Your task to perform on an android device: add the PUMA x NANAMICA Clyde GORE-TEX shoe to the Wishlist in the PUMA app .
Image 0: 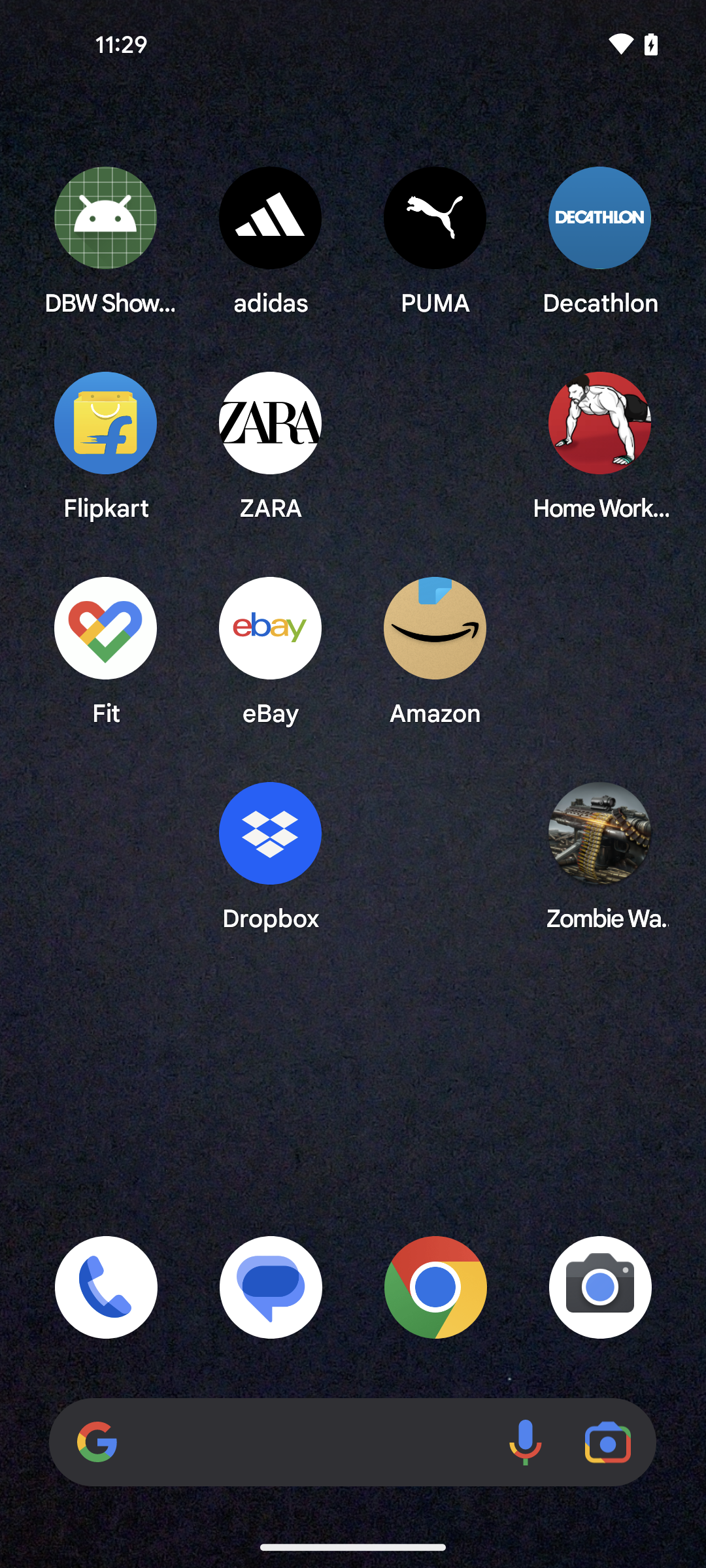
Open the PUMA app
Step 0: open app "PUMA"
Image 1: 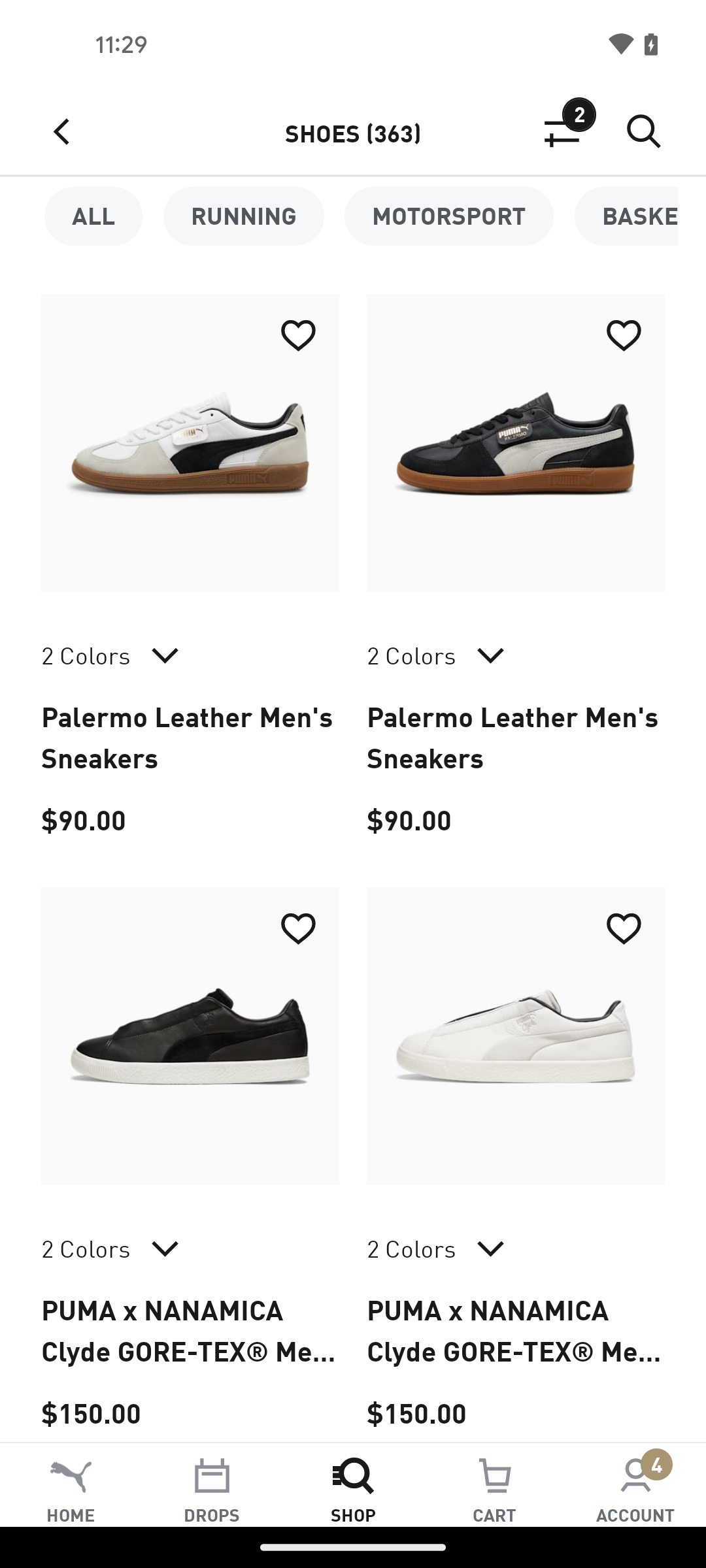
Click on the heart icon of the third shoe
Step 1: click (190, 1036)
Image 2: 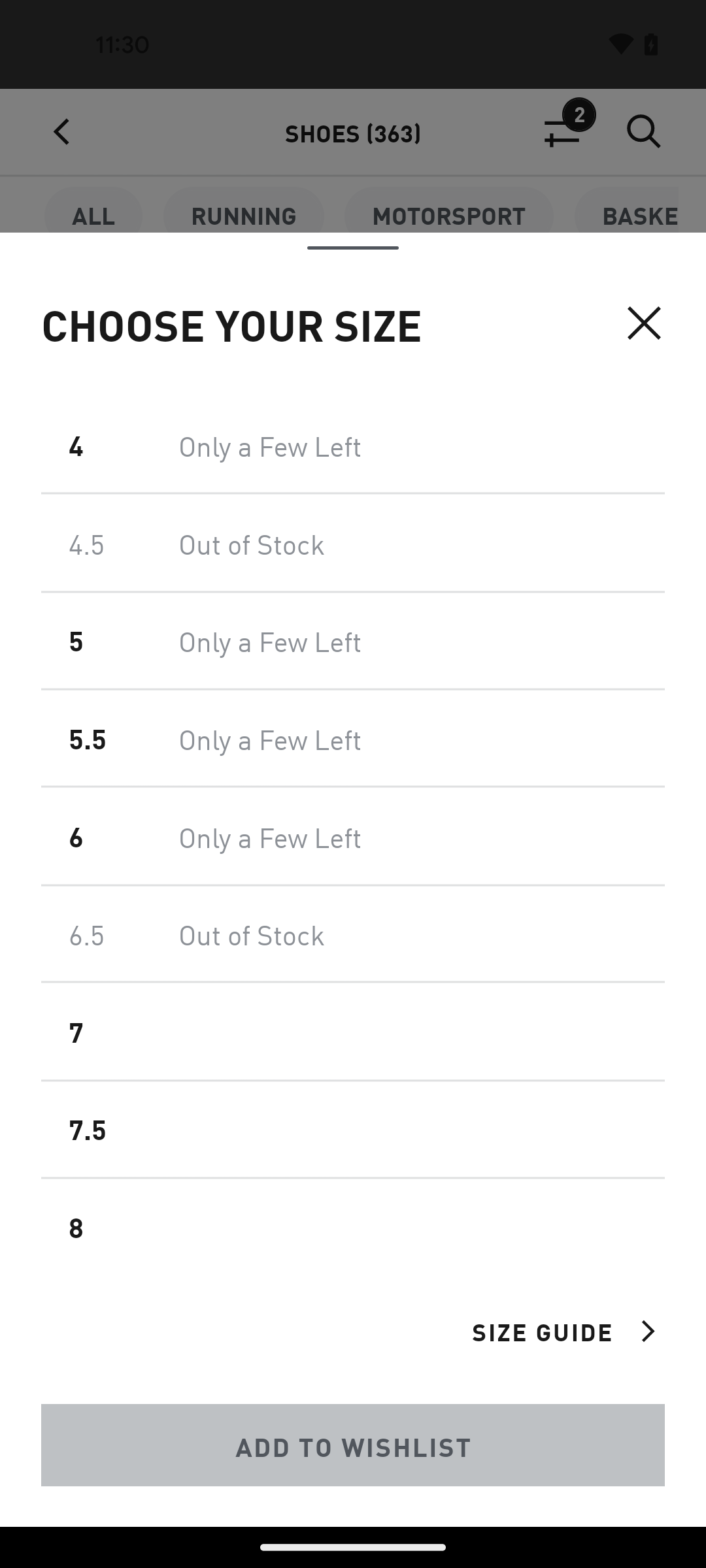
Select the Shoe Size as 8
Step 2: click (353, 808)
Image 3: 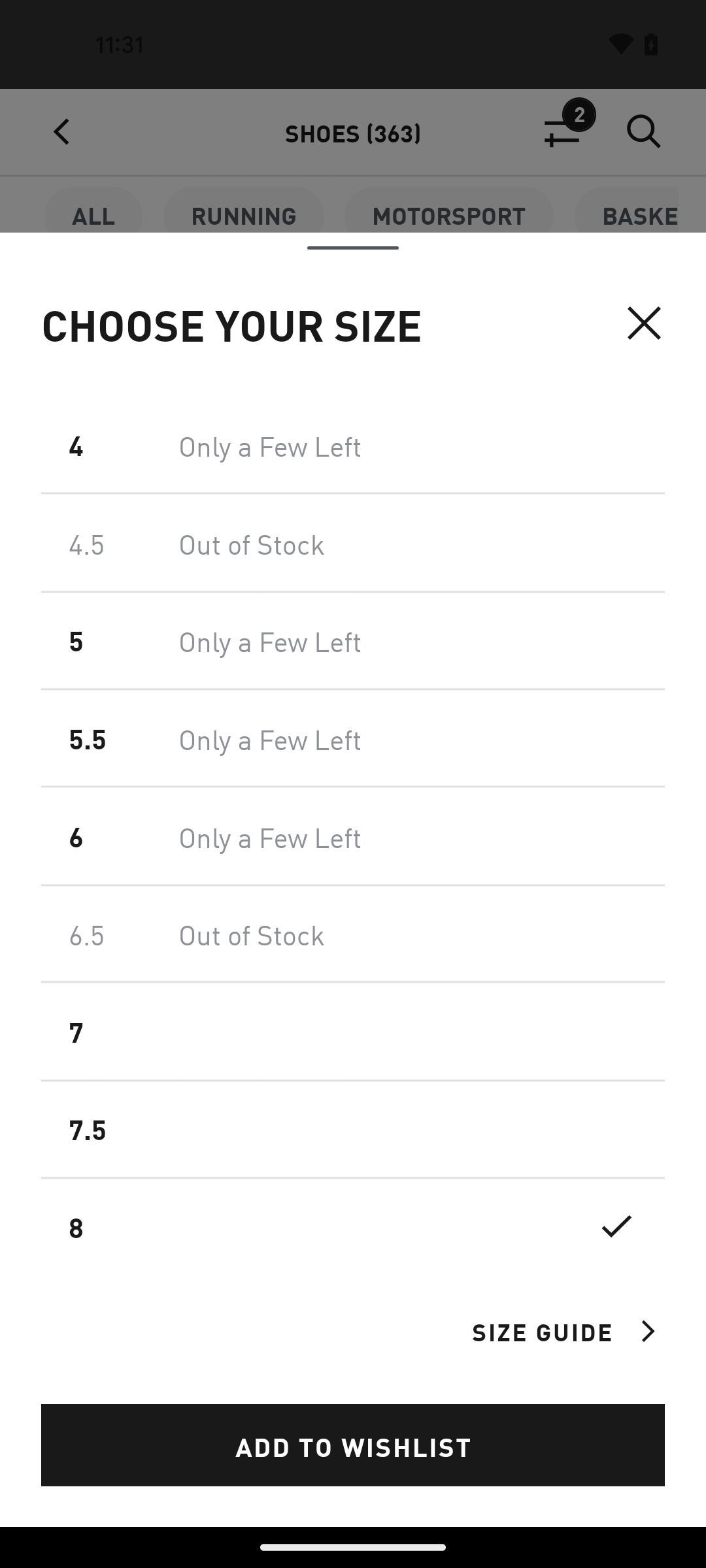
Click on the Add to Wishlist button
Step 3: click (353, 1445)
Image 4: 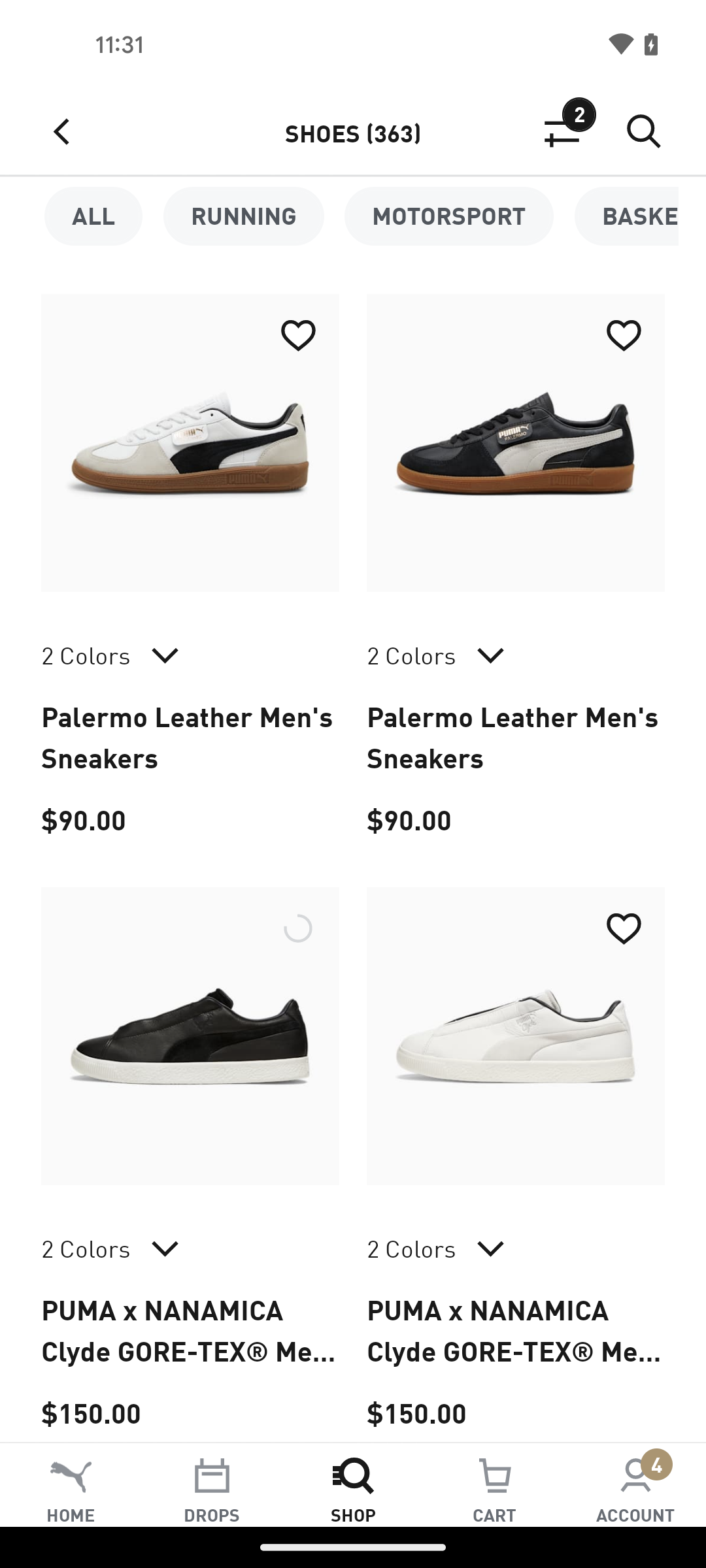
Click on the Add to Wishlist button
Step 4: wait